Your task to perform on an android device: Open the HelloTalk app & select the Italian language for learning
Image 0: 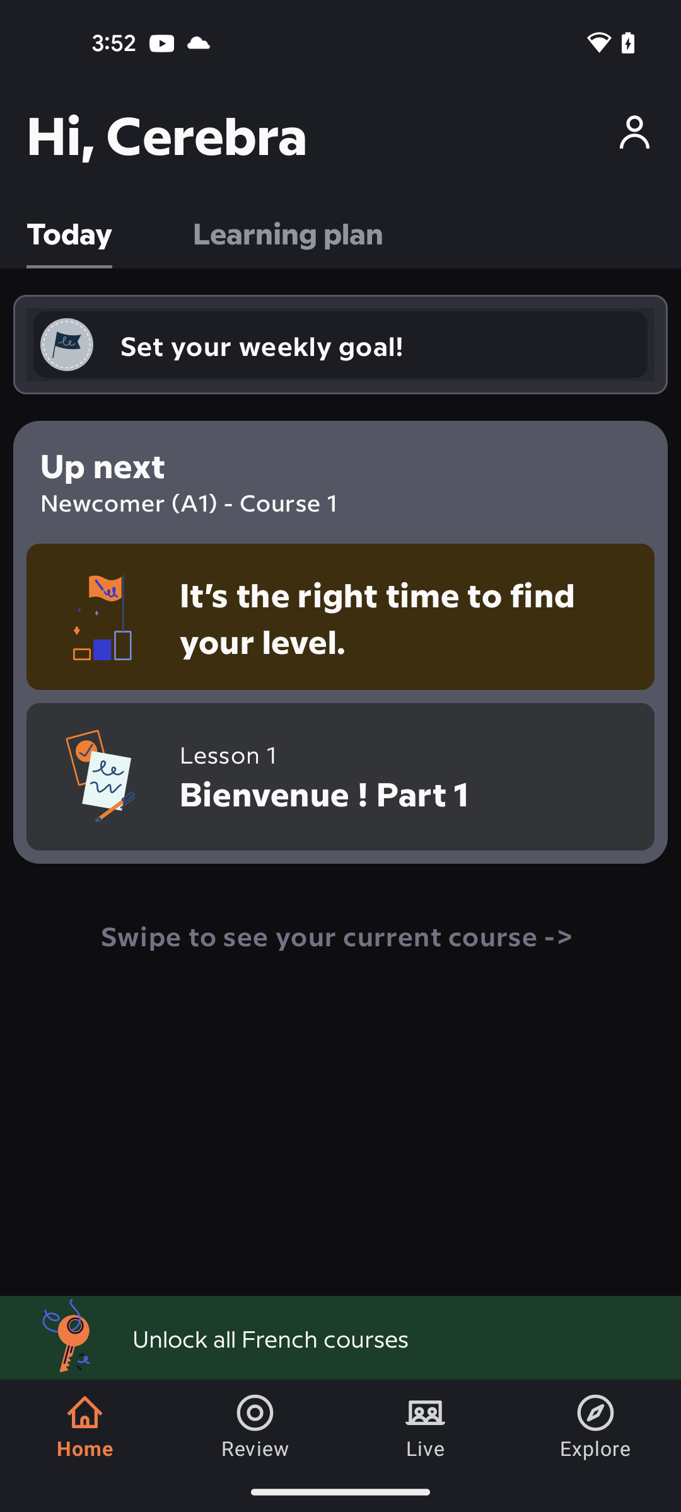
open the HelloTalk app
Step 0: open app "HelloTalk"
Image 1: 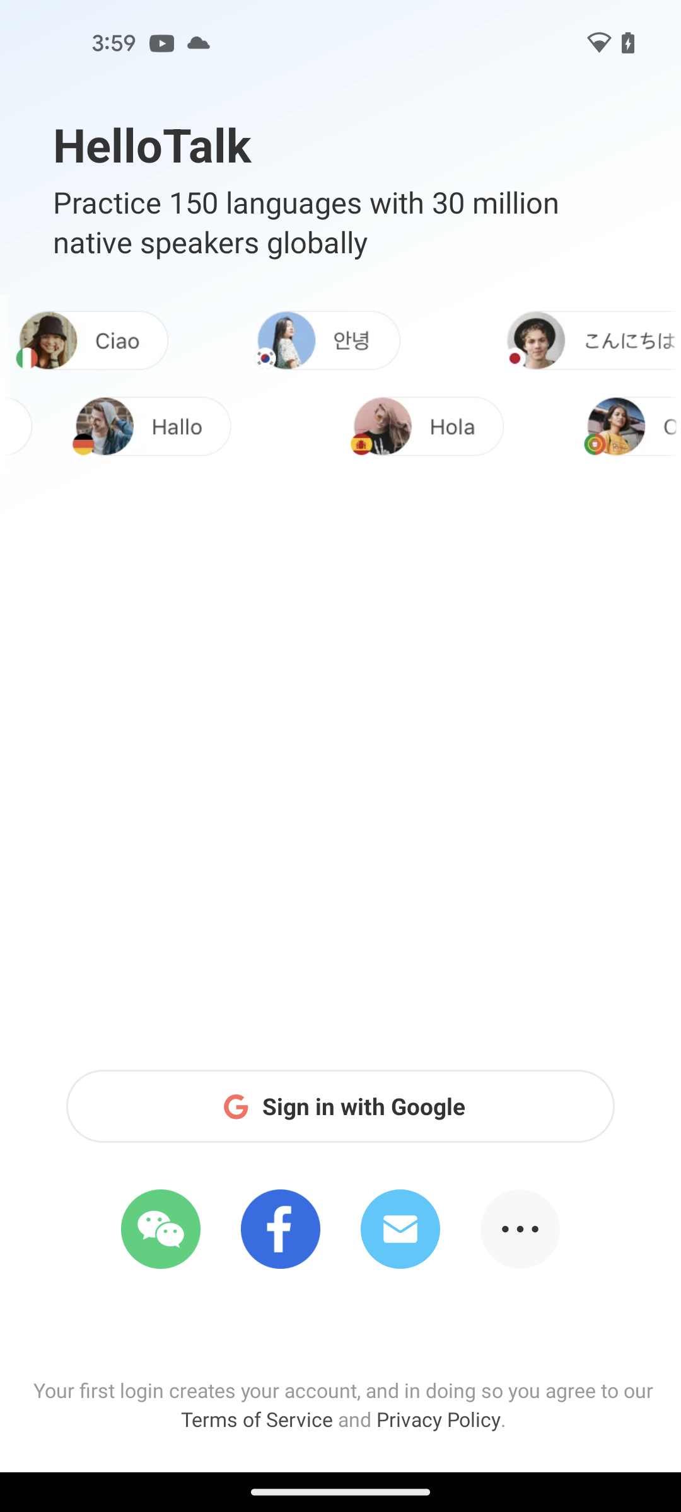
click on the Sign in with Google
Step 1: click (364, 1106)
Image 3: 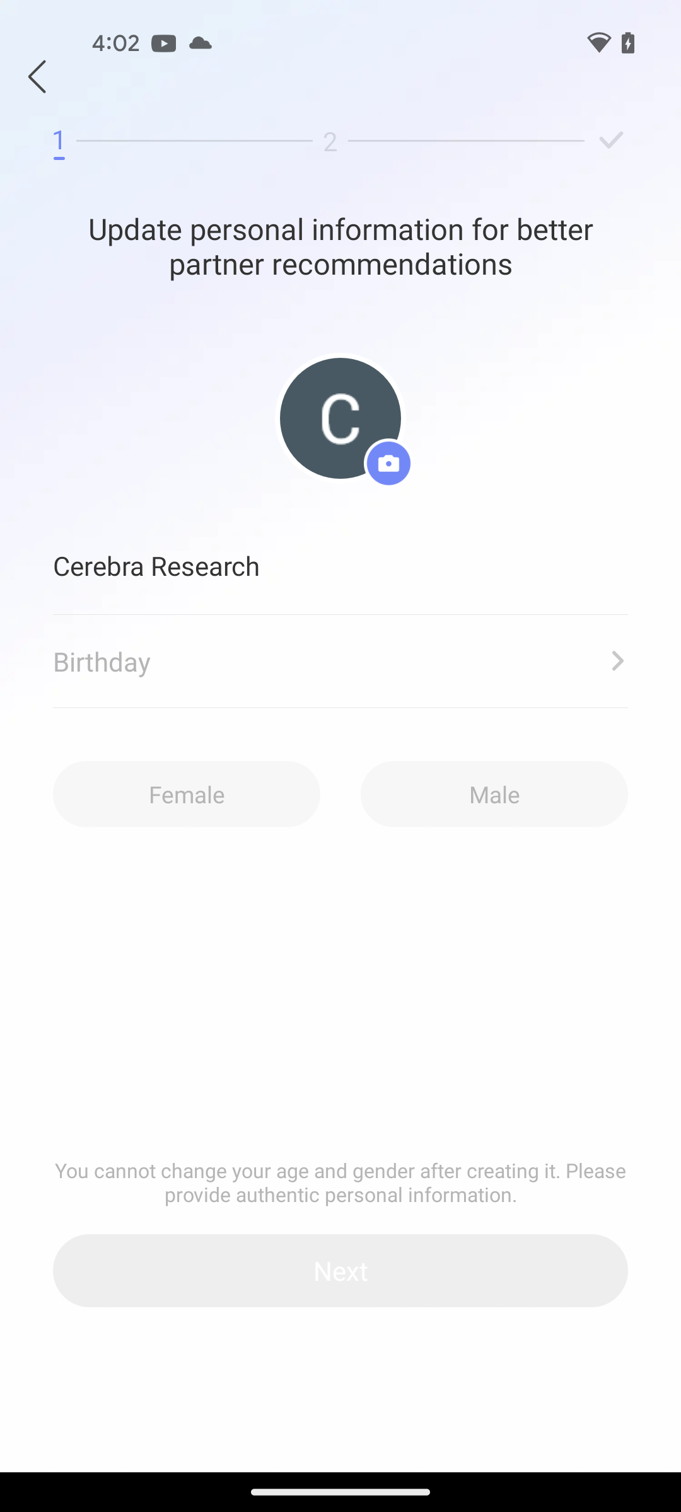
click on the Birthday tab
Step 3: click (327, 661)
Image 4: 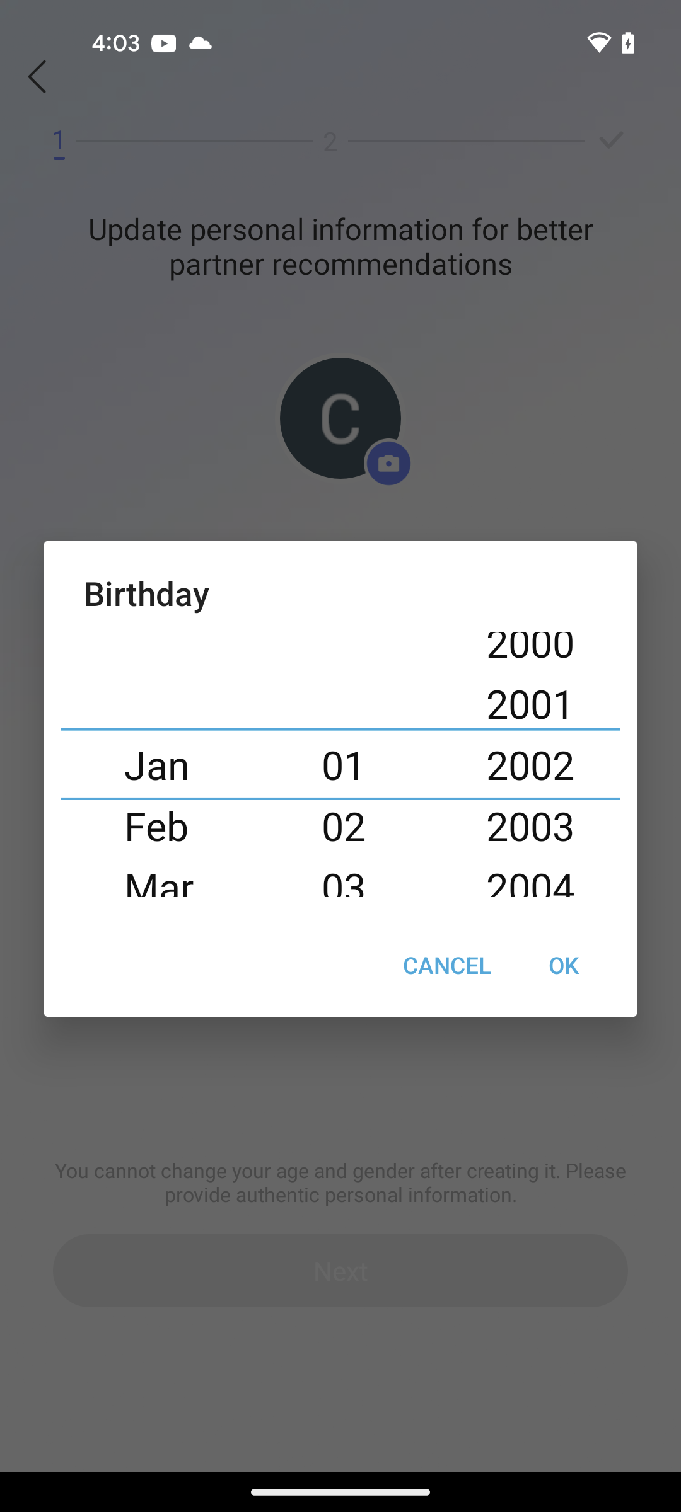
select the birthday date
Step 4: click (563, 965)
Image 5: 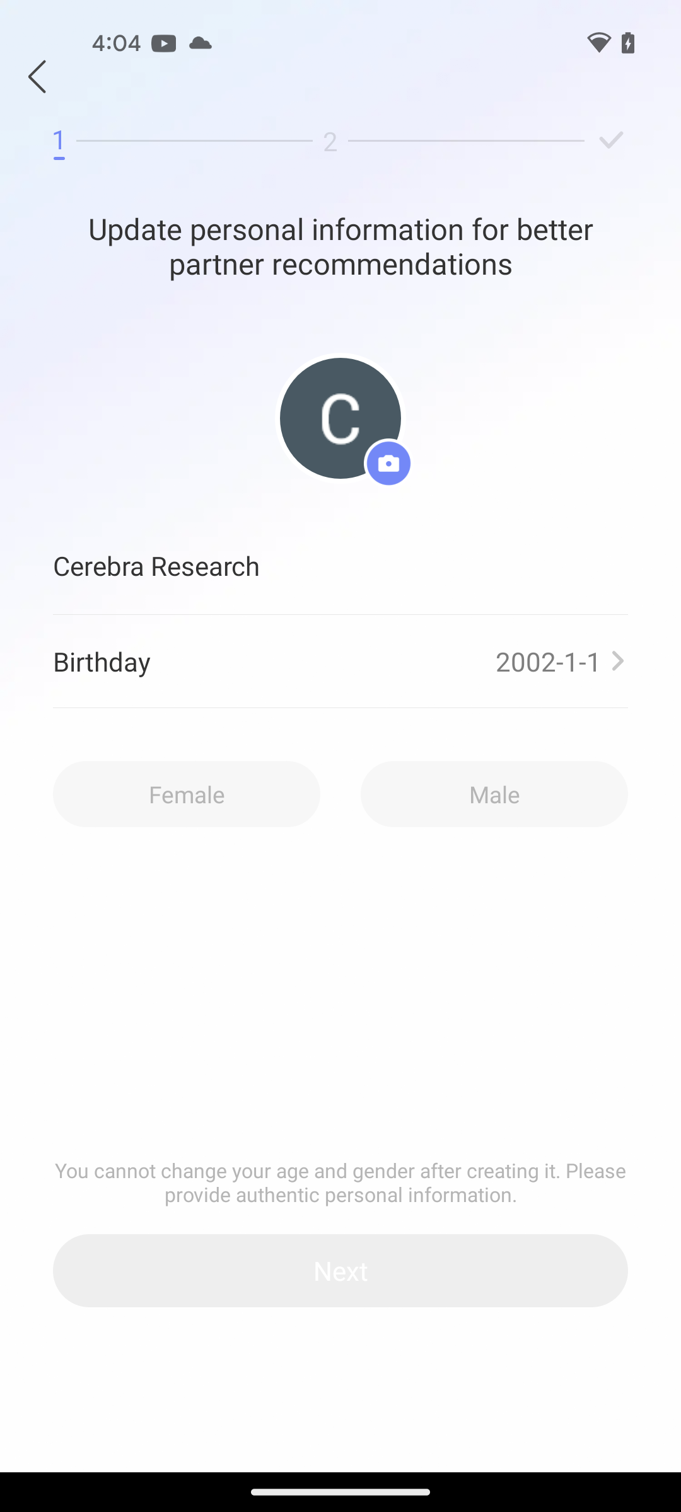
select gender male
Step 5: click (494, 794)
Image 6: 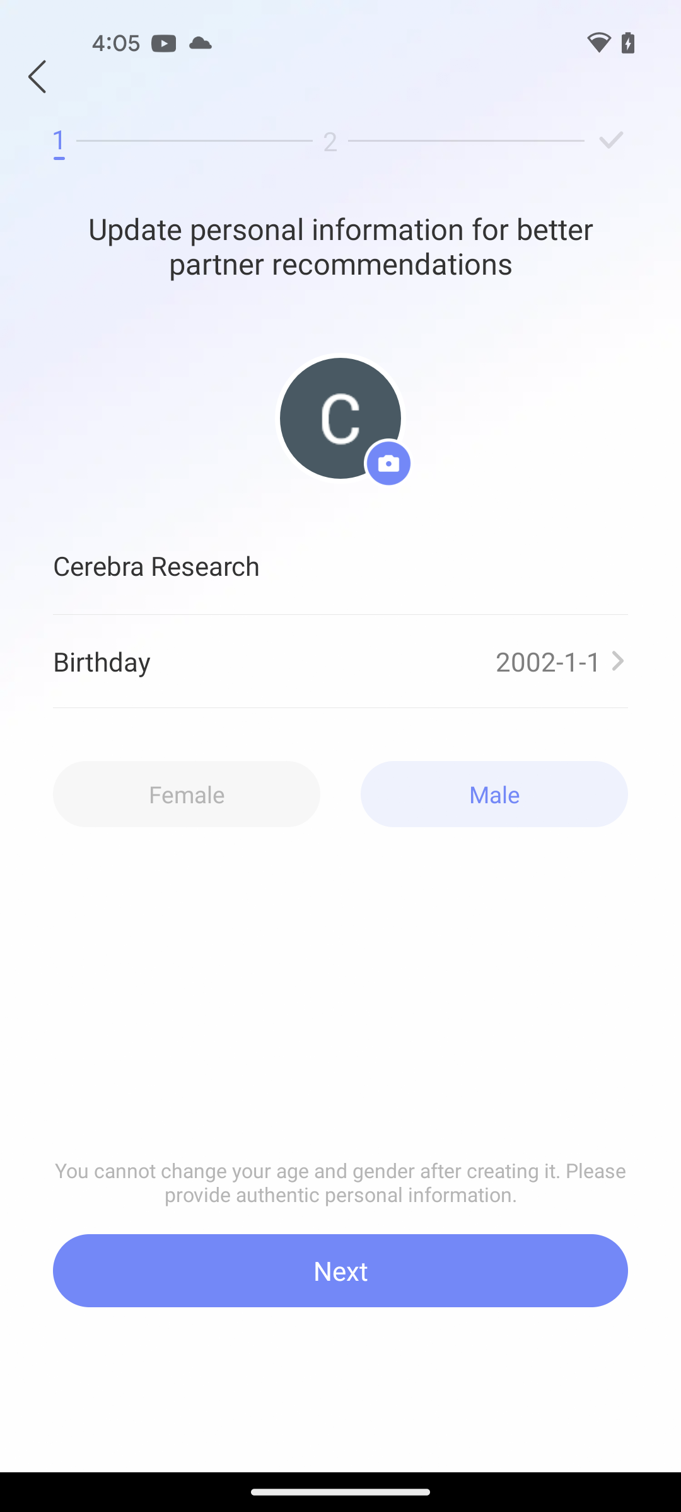
click on the Next button at the bottom of the screen
Step 6: click (340, 1271)
Image 7: 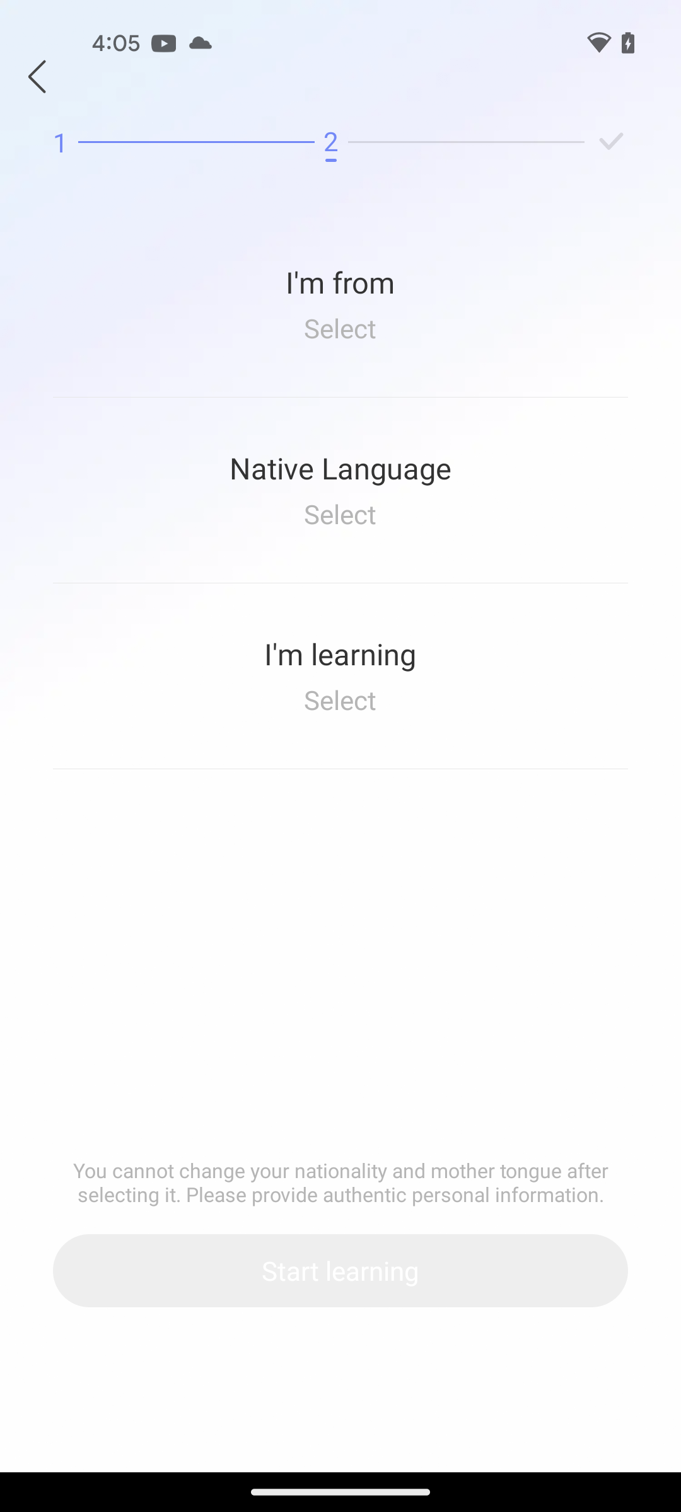
click on the native language
Step 7: click (340, 467)
Image 8: 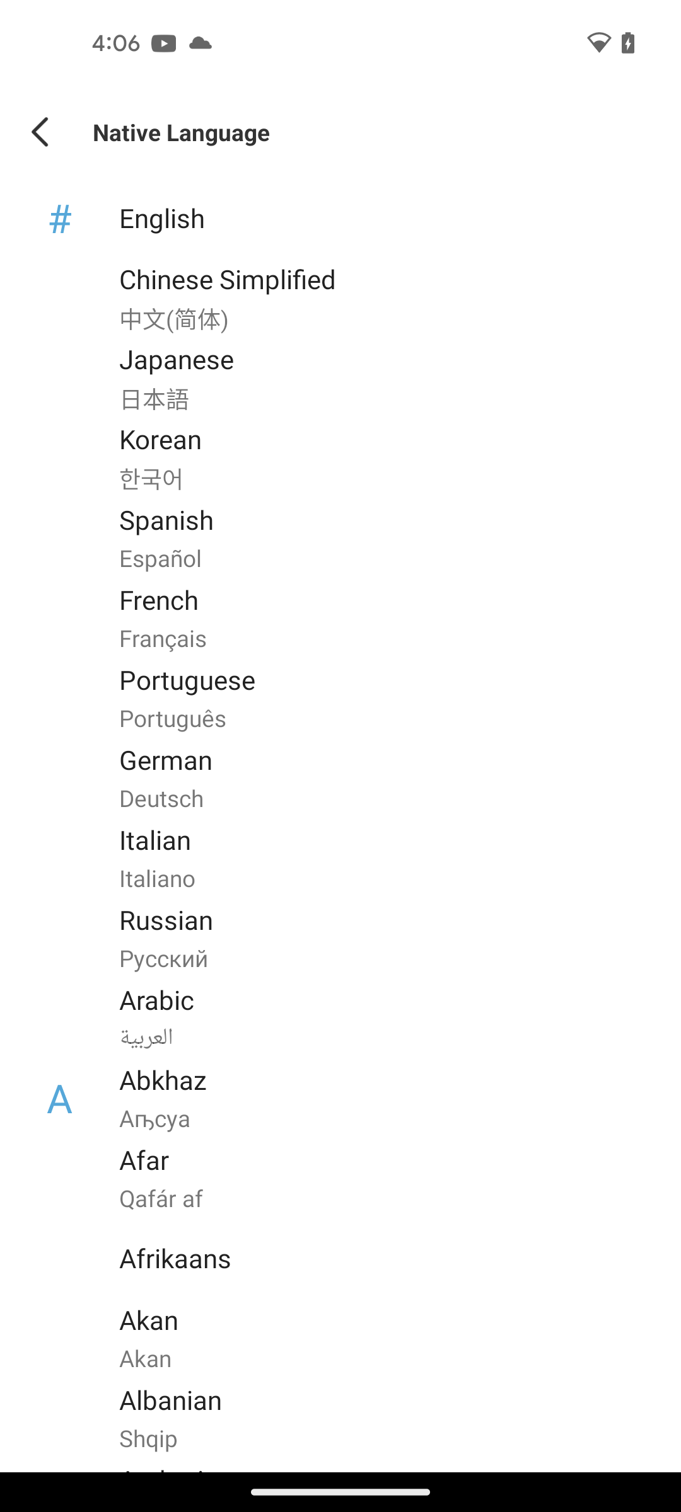
select the language english
Step 8: click (355, 217)
Image 11: 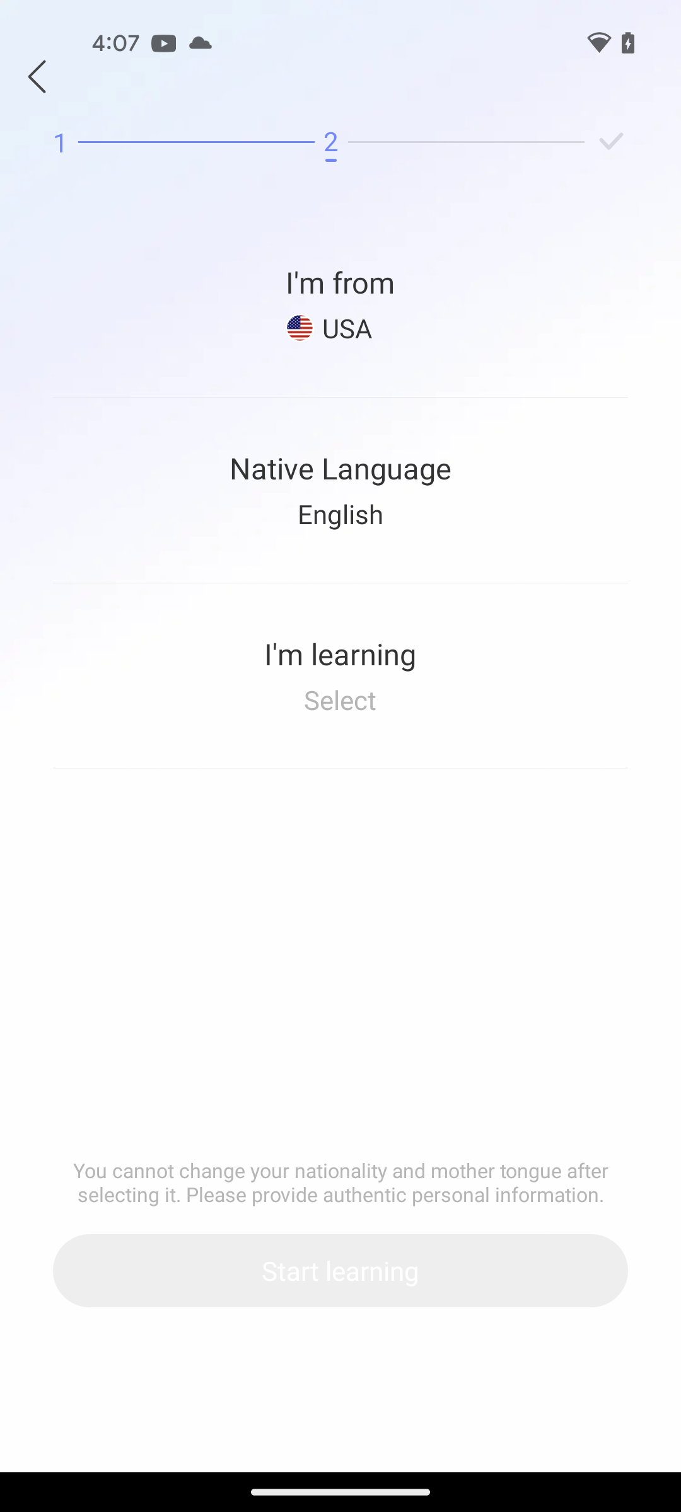
click on the I'm learning option
Step 11: click (340, 653)
Image 12: 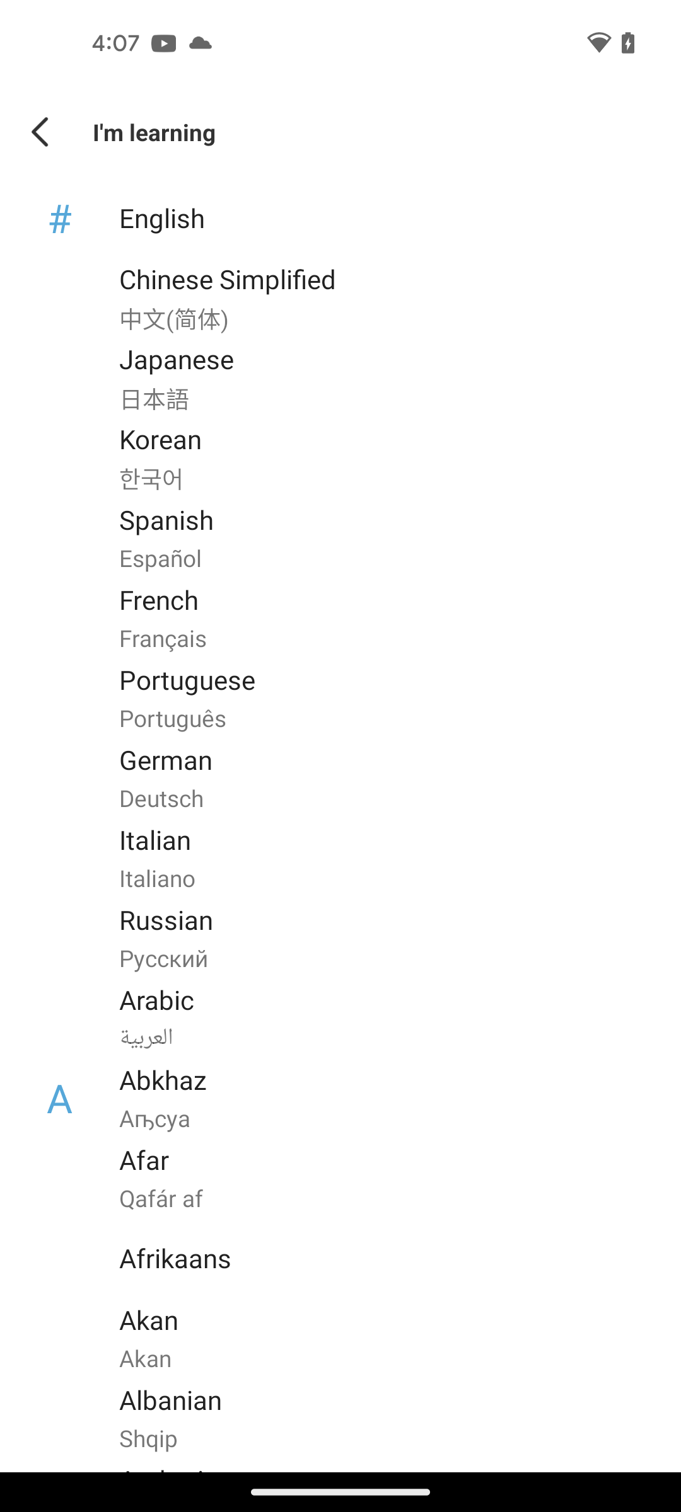
select language Italian
Step 12: click (355, 839)
Image 13: 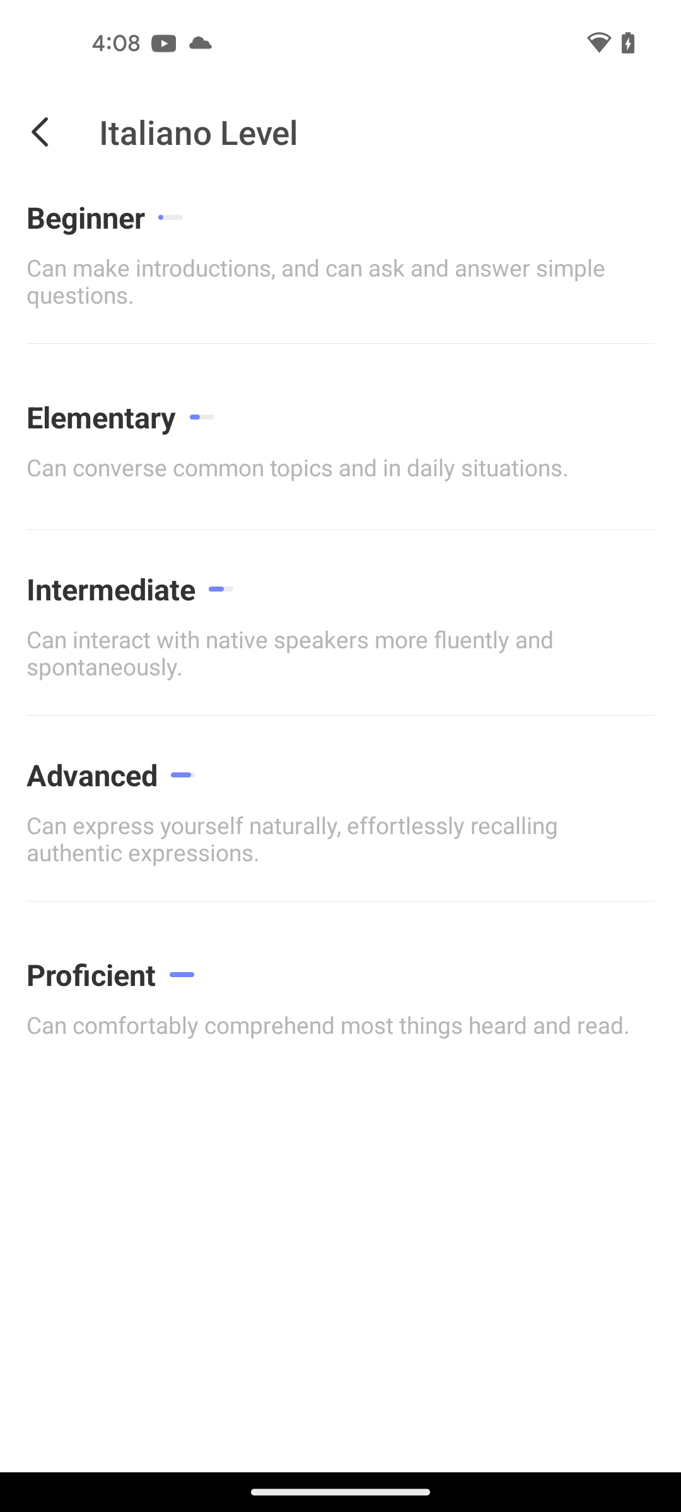
select Beginner
Step 13: click (86, 217)